Your task to perform on an android device: Save the presentation slides for me with the name "ANNUAL MEETING 2023" on the slides app.
Image 0: 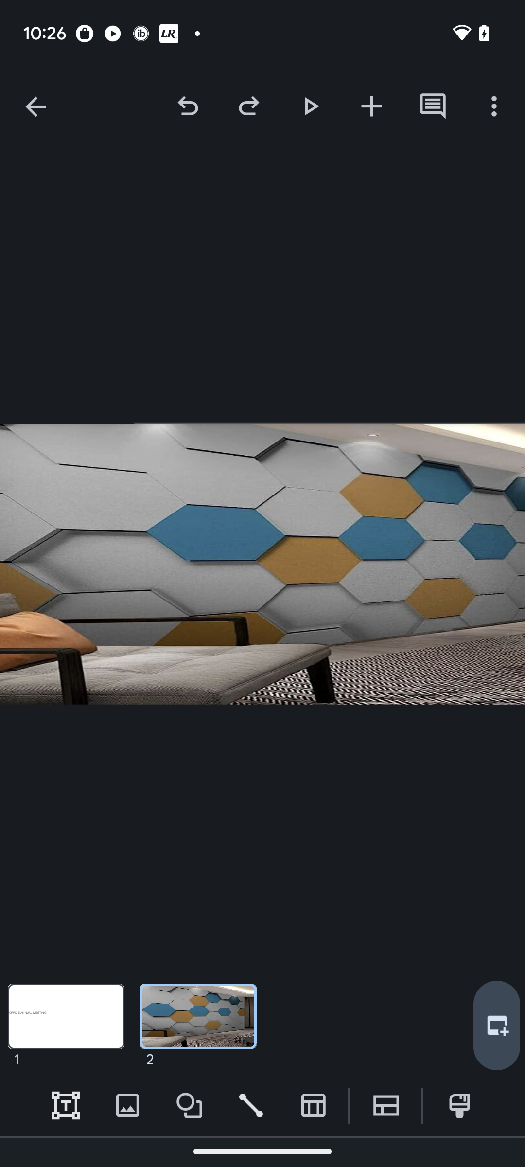
Click on the three dots at the top right corner of the screen.
Step 0: click (494, 106)
Image 1: 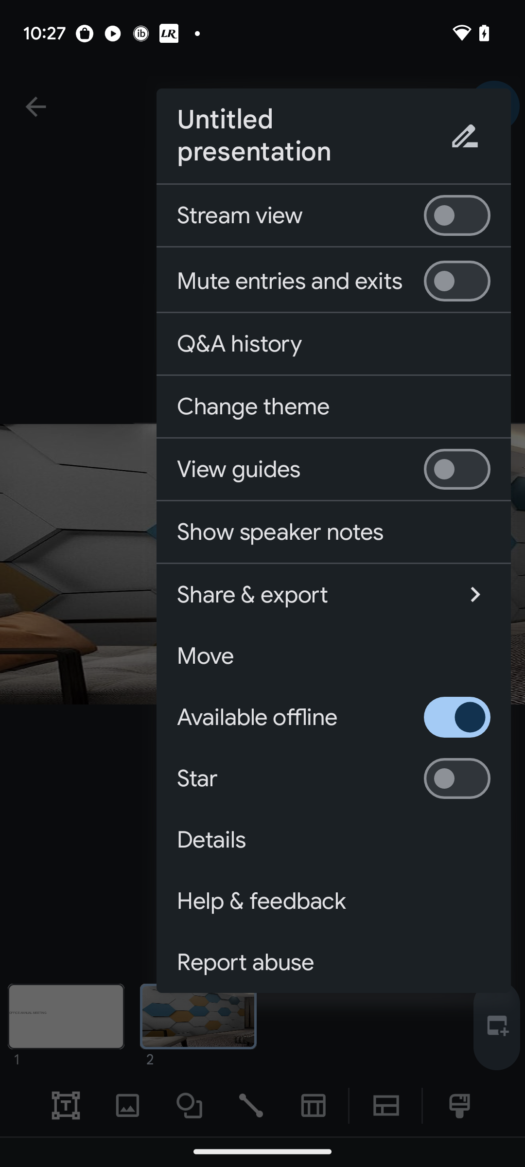
Click on the pen icon in the given list.
Step 1: click (456, 135)
Image 2: 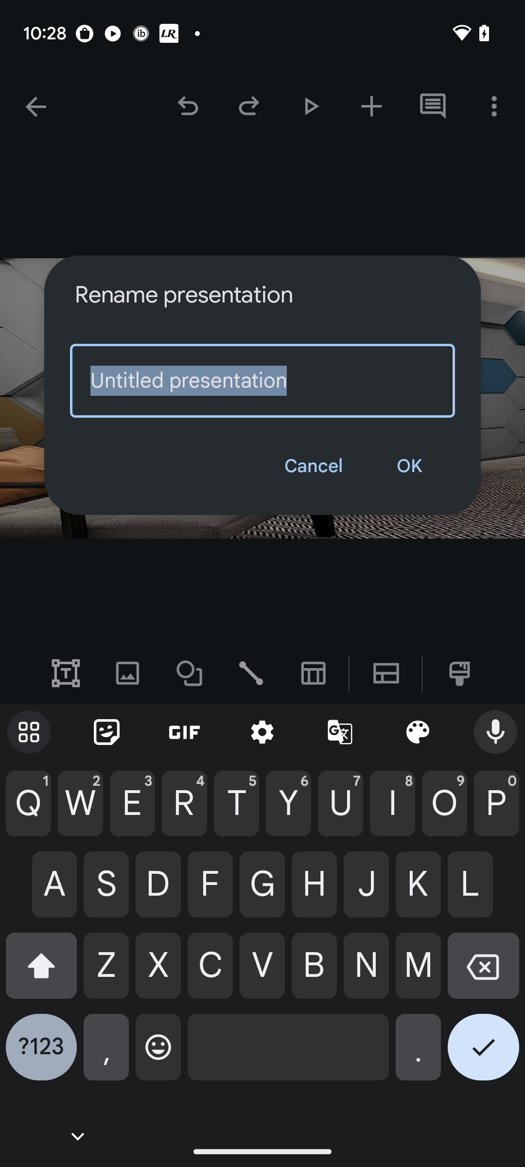
Type "ANNUAL MEETING 2023" in the input box.
Step 2: type "ANNUAL MEETING 2023"
Image 3: 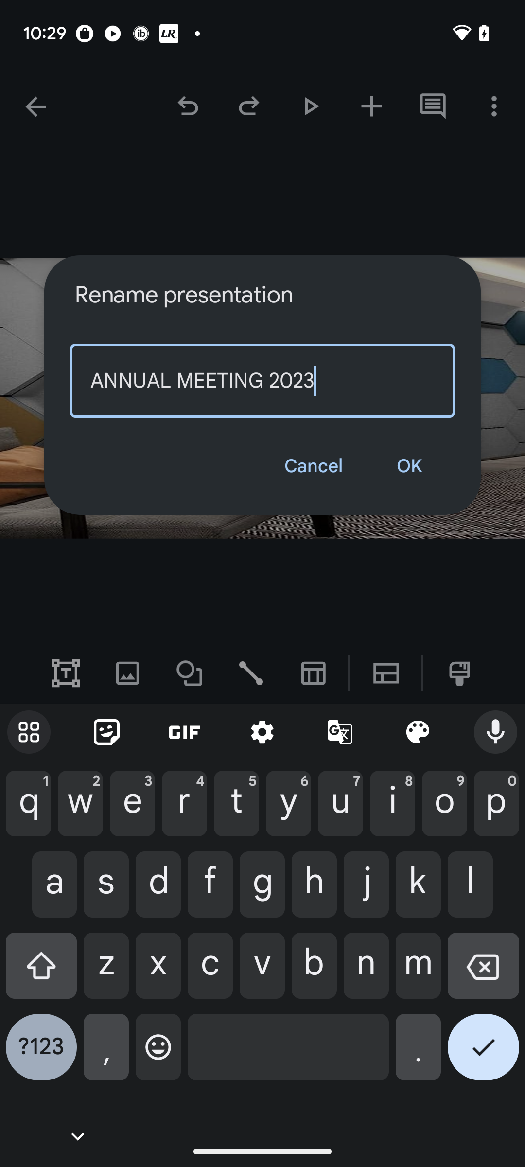
Click on Ok.
Step 3: click (409, 466)
Image 4: 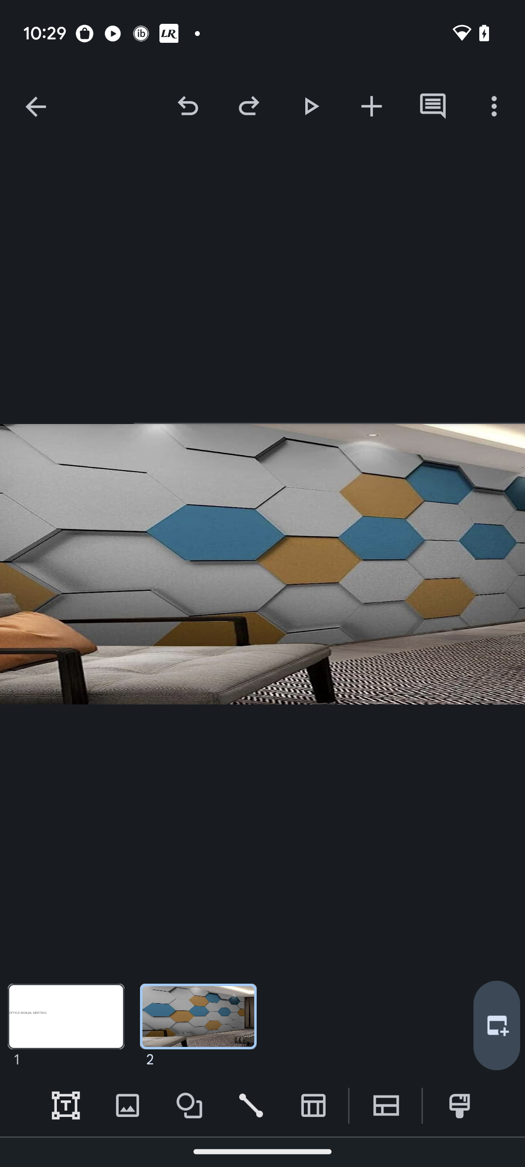
Click on Ok.
Step 4: wait
Image 5: 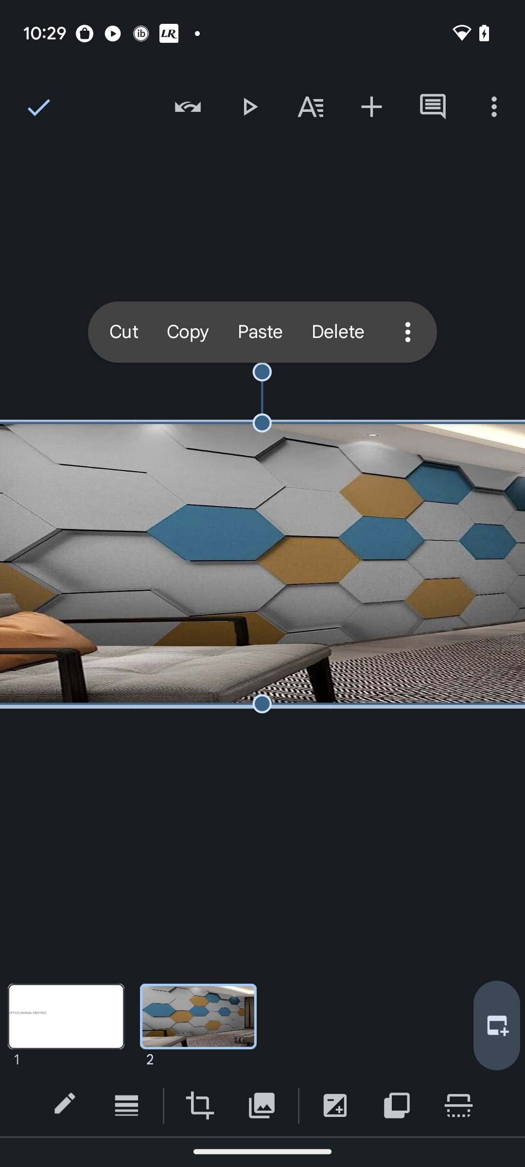
Click on Ok.
Step 5: wait